Your task to perform on an android device: Open Rail Europe app, Search for train schedules from Paris to Rennes on 25th August at 9am.
Image 0: 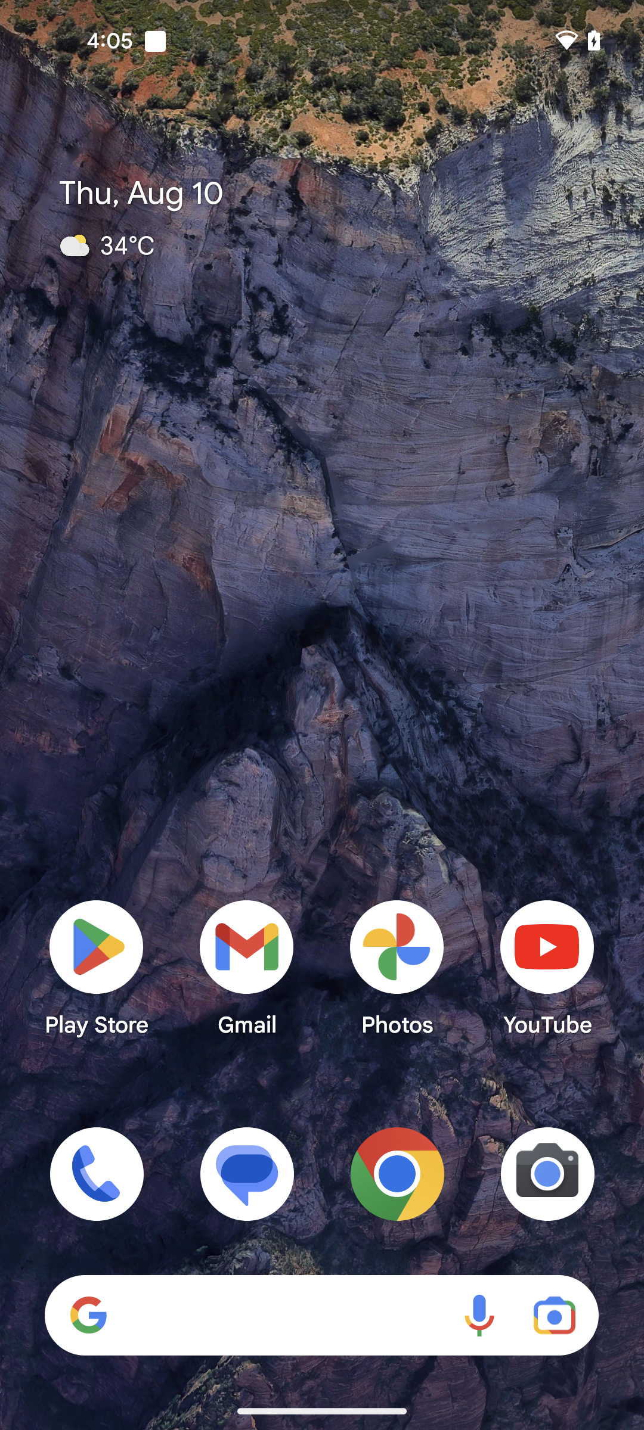
Open Rail Europe app
Step 0: open app "Rail Europe"
Image 1: 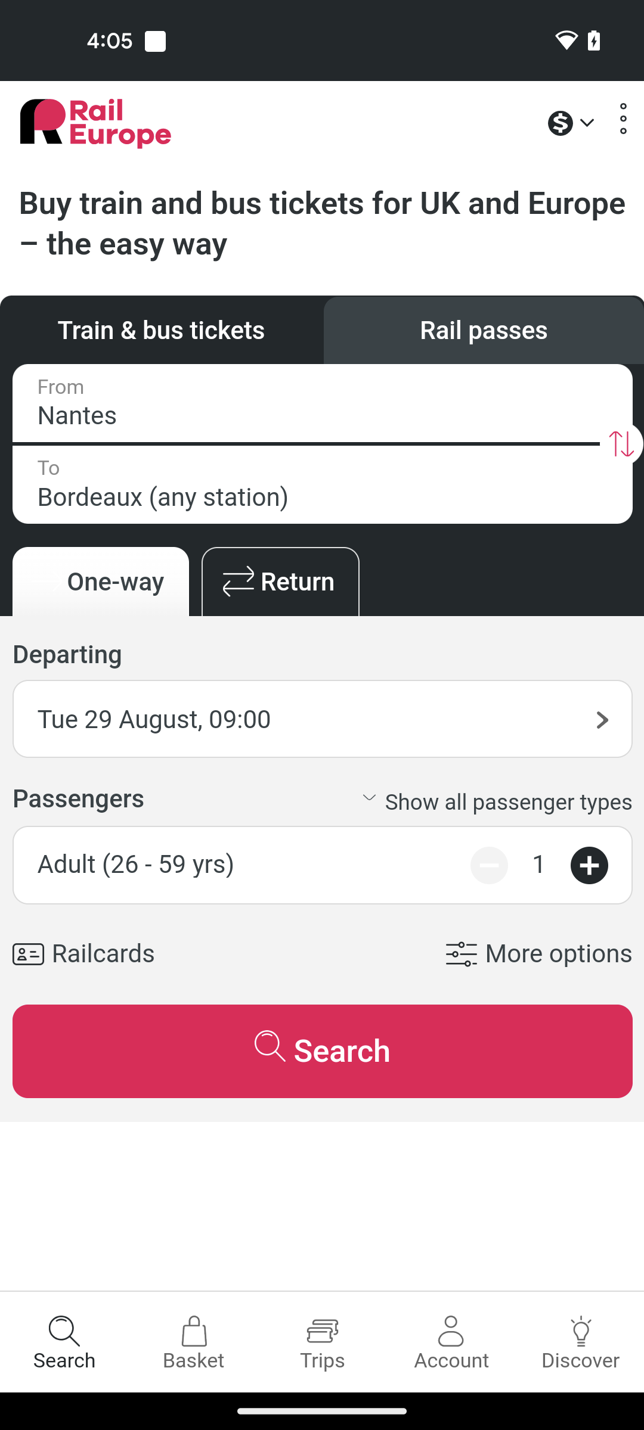
Click on the Departure city section
Step 1: click (322, 403)
Image 2: 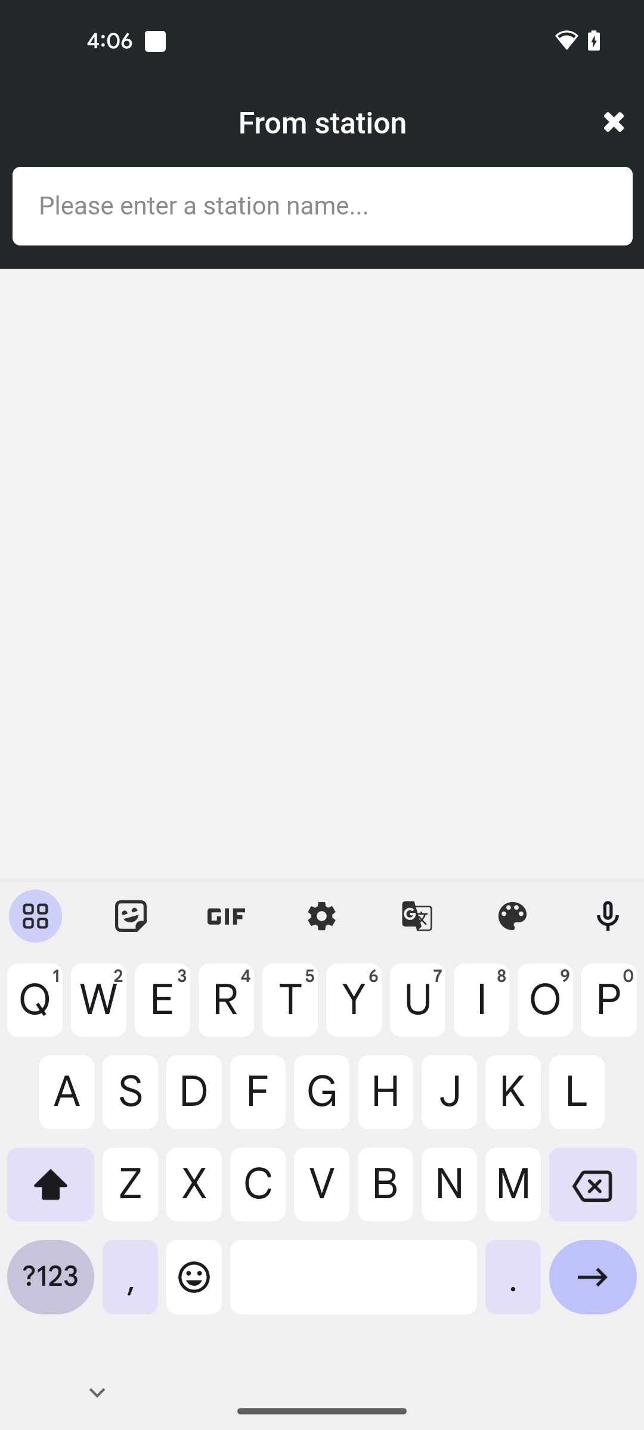
Search for Paris city
Step 2: type "Paris"
Image 3: 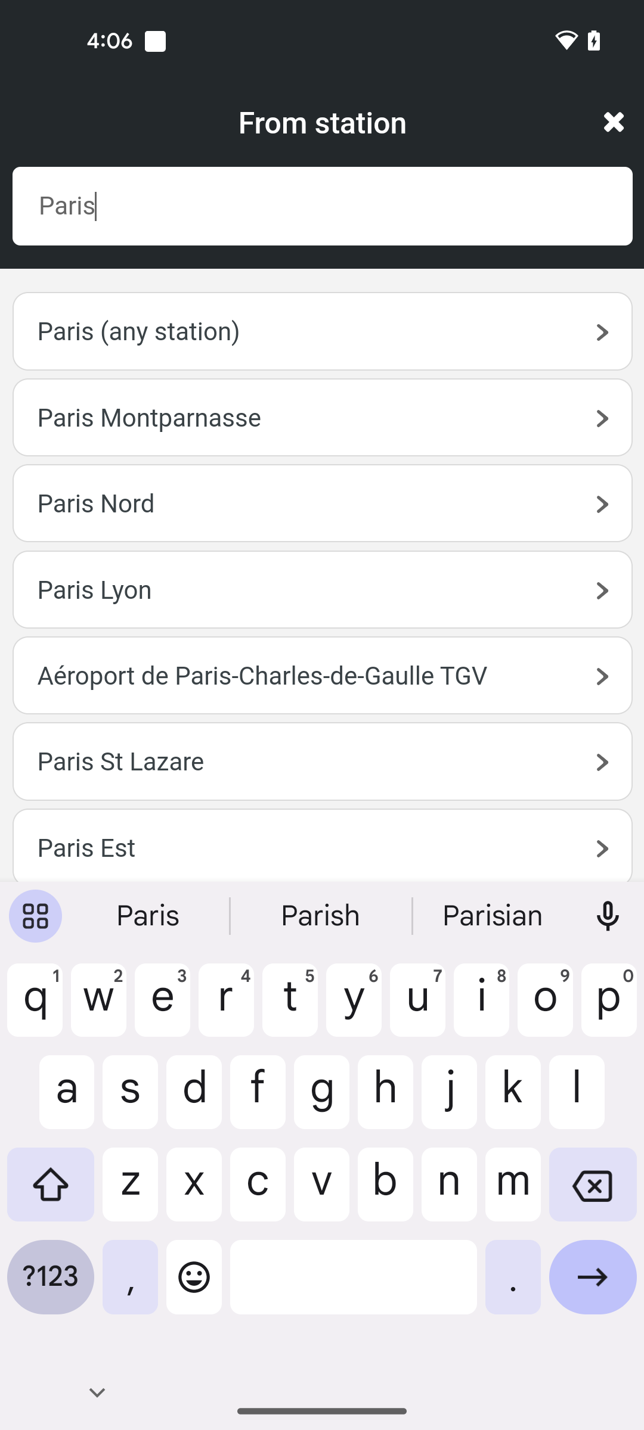
Select the first search result
Step 3: click (162, 329)
Image 4: 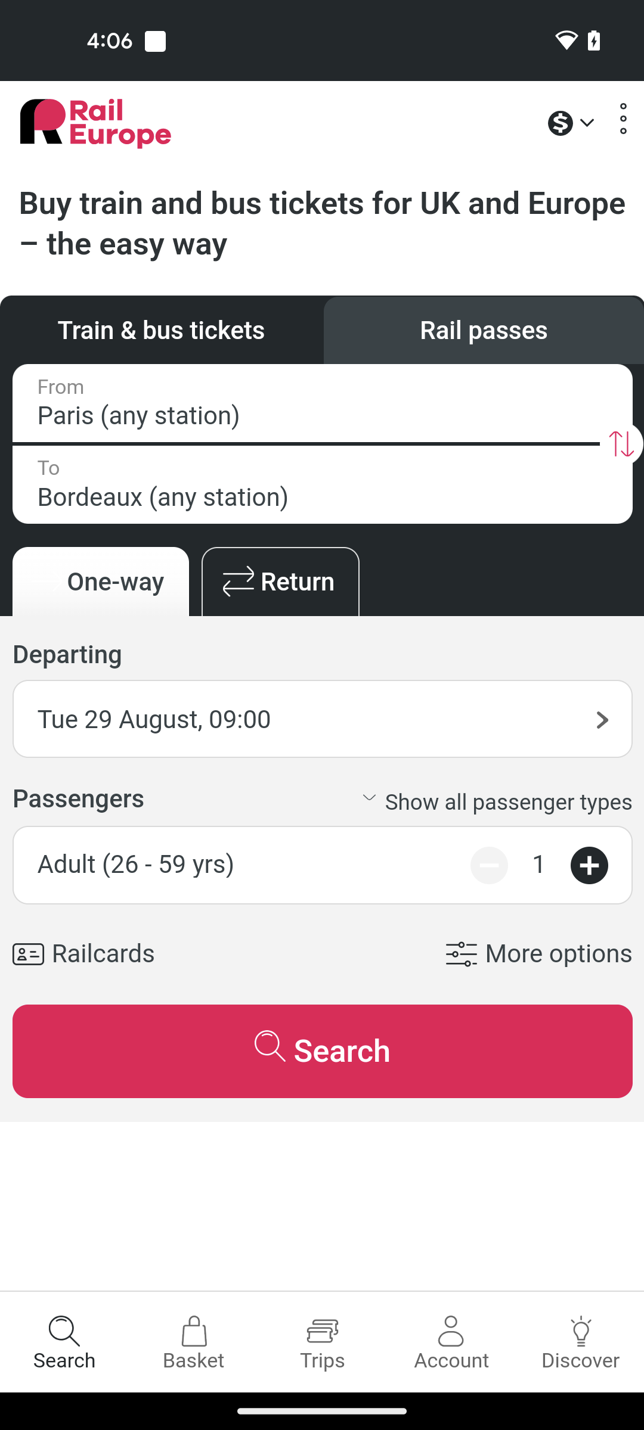
Click on the Arrival city section
Step 4: click (322, 484)
Image 5: 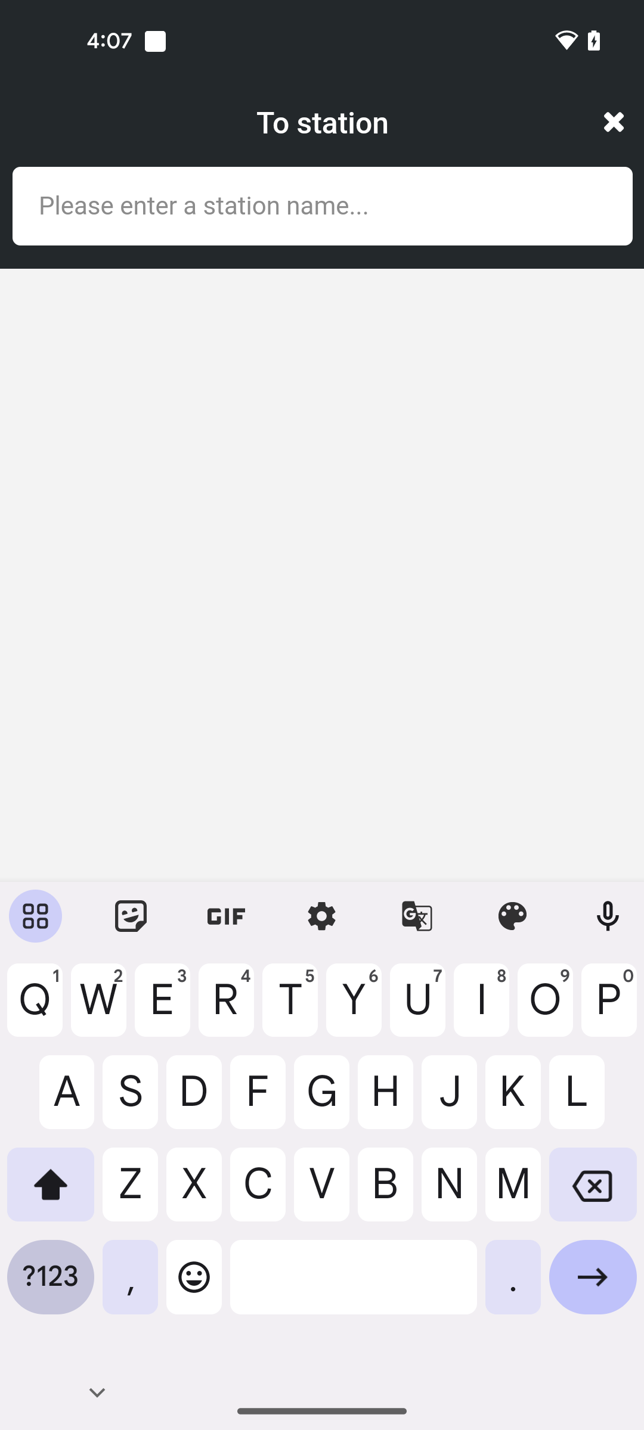
Search for Rennes city
Step 5: type "Rennes"
Image 6: 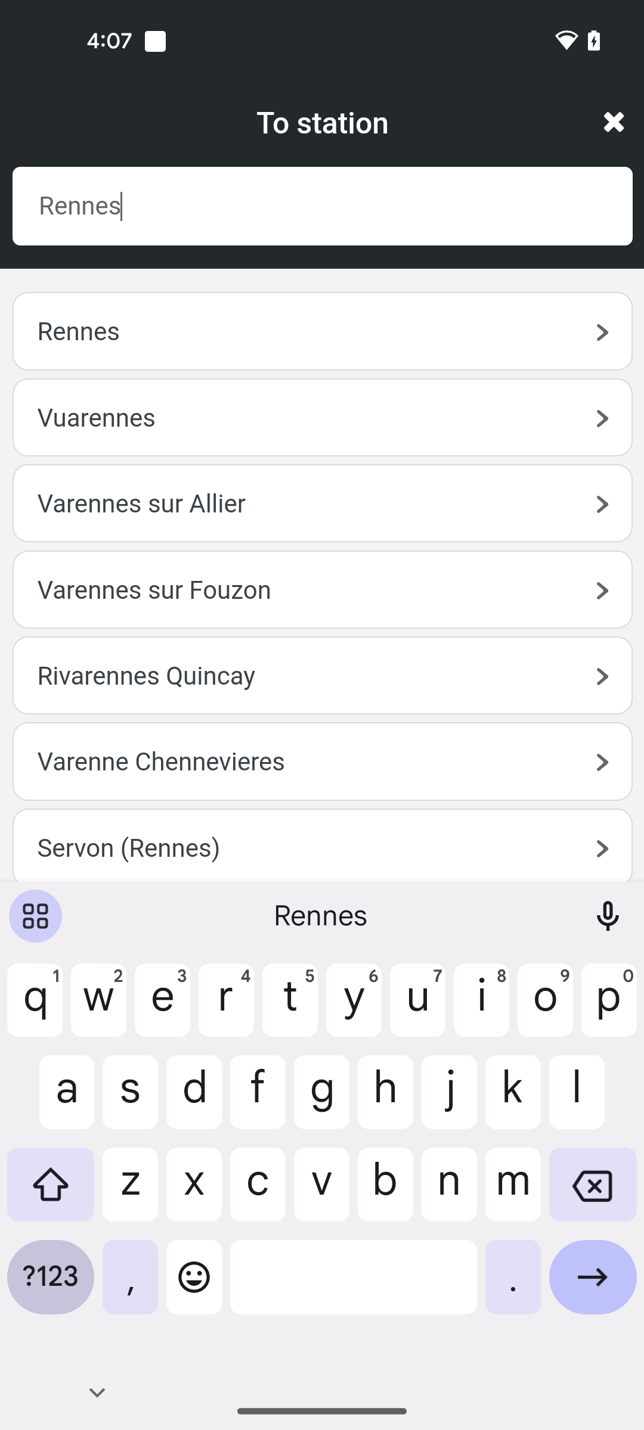
Select the first search result
Step 6: click (162, 329)
Image 8: 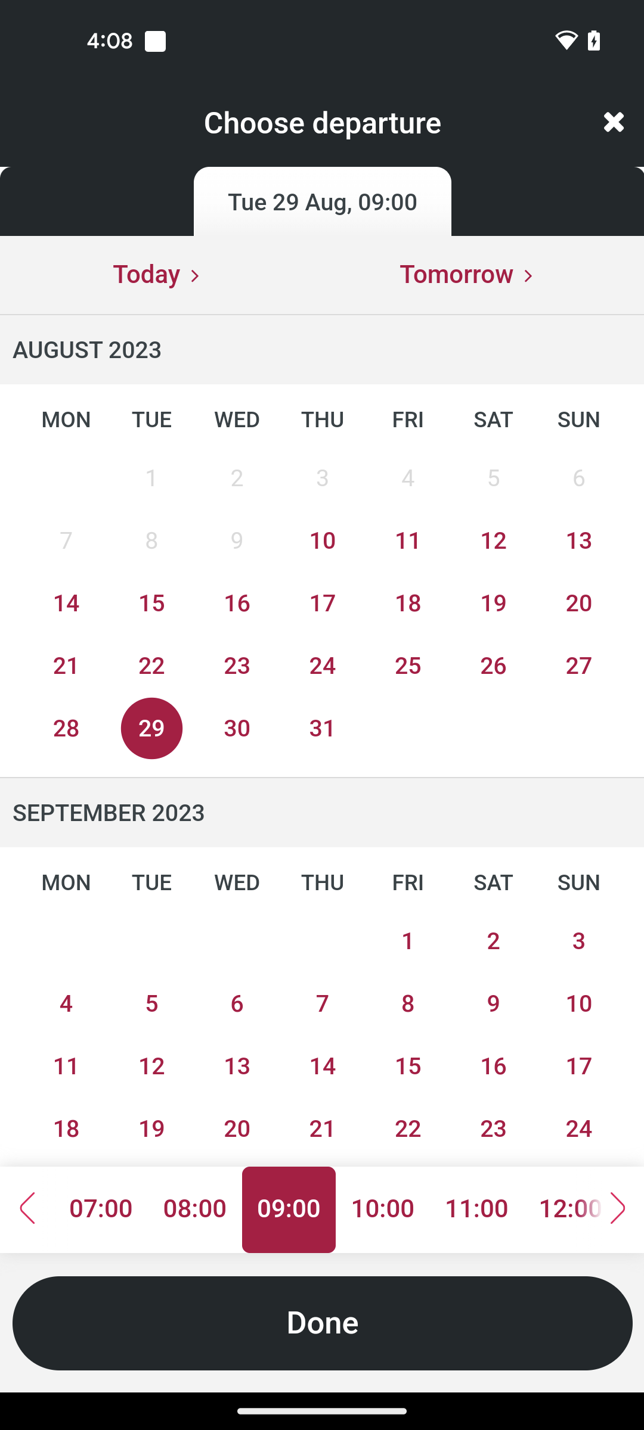
Select the date 25th August 2023
Step 8: click (407, 666)
Image 9: 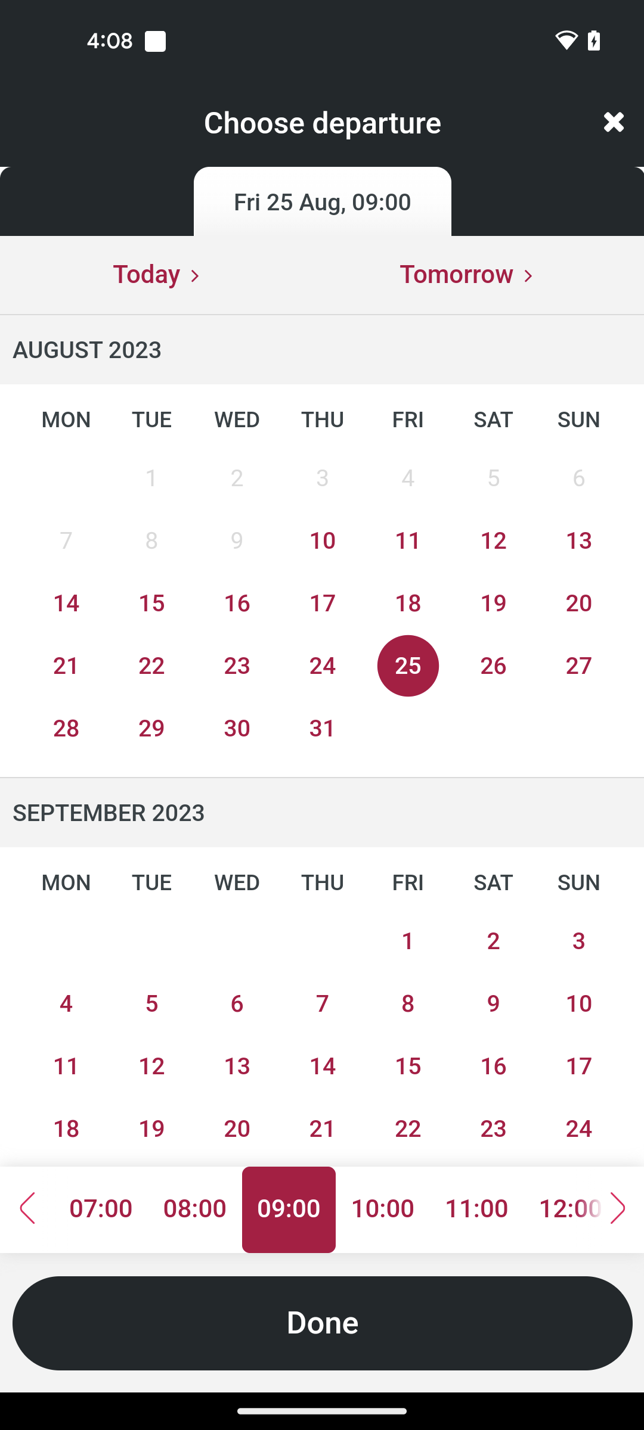
Select the time 9:00
Step 9: click (322, 1191)
Image 10: 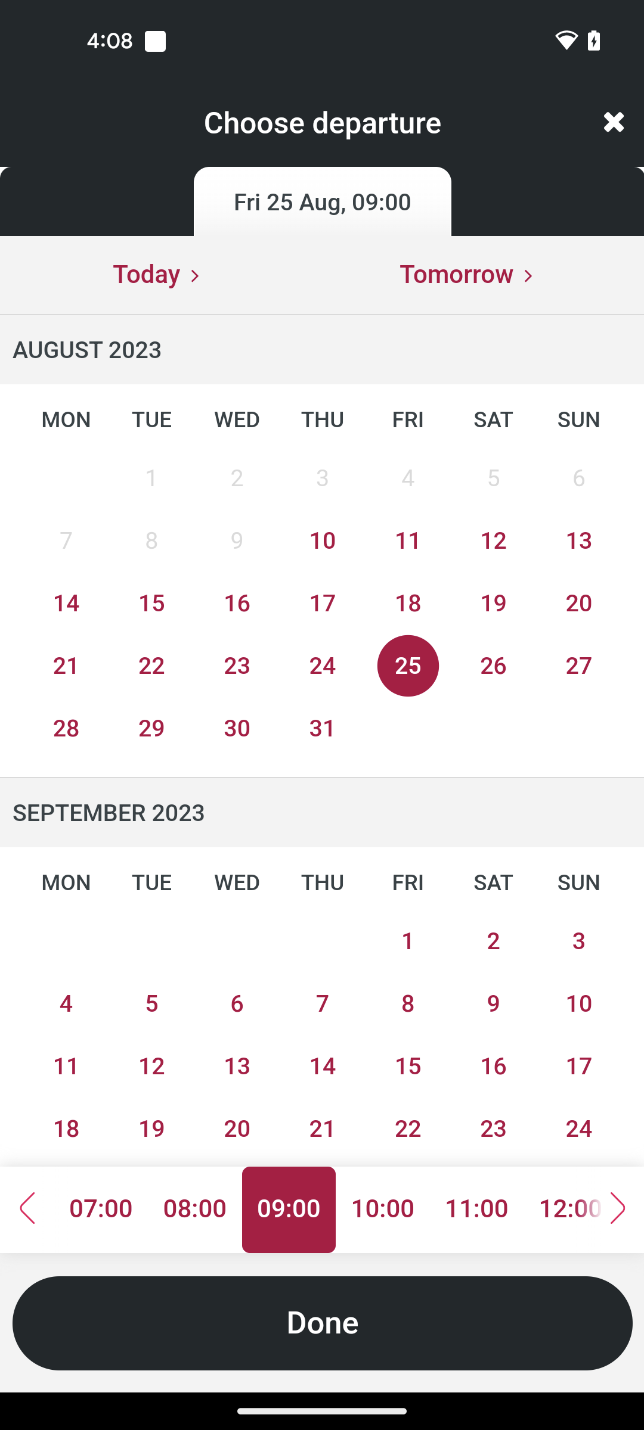
Click on the Done button
Step 10: click (322, 1341)
Image 11: 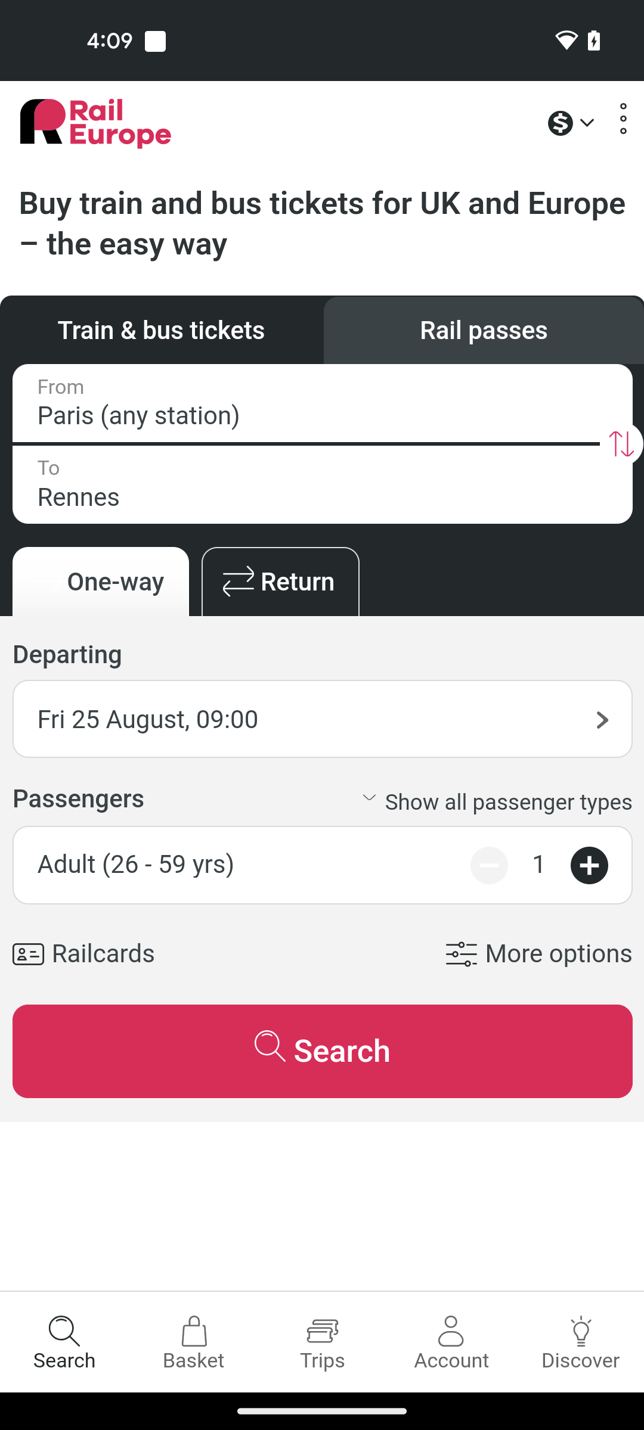
Click on the Search button
Step 11: click (323, 1050)
Image 12: 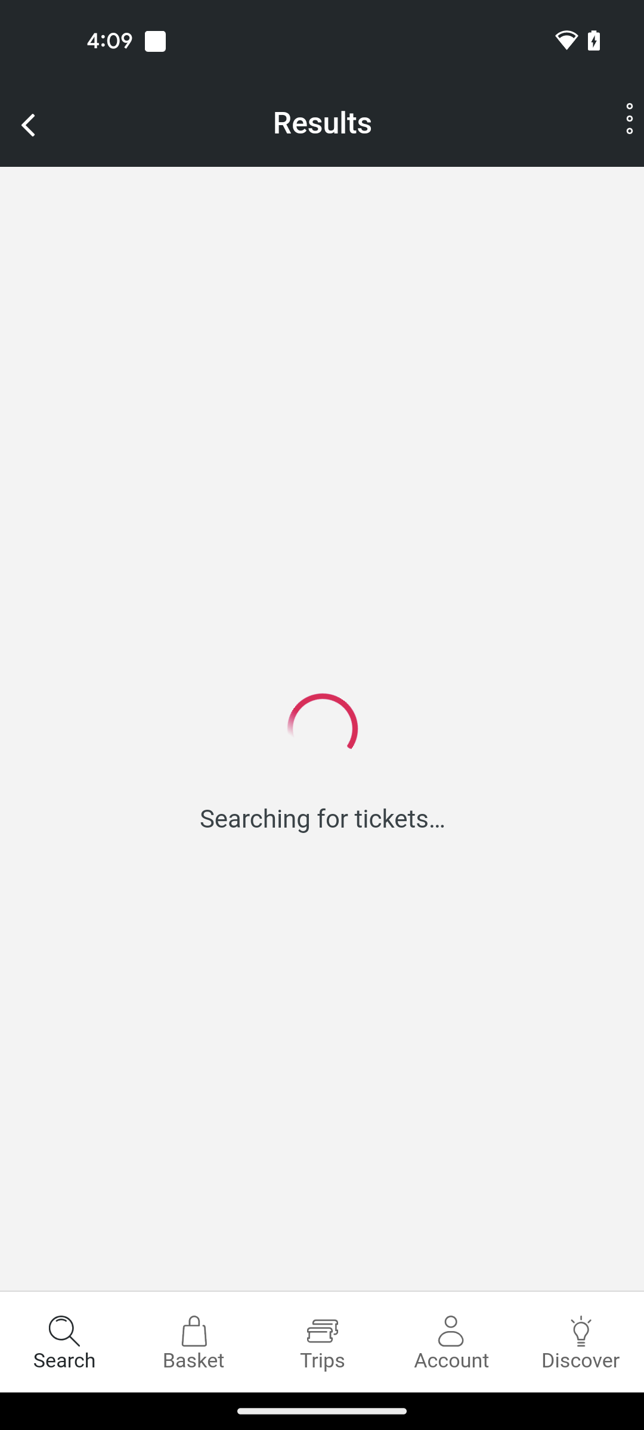
Click on the Search button
Step 12: wait